Your task to perform on an android device: I want to use the PlantIN app to identify the plant by taking a picture of it and finding out what species it is.
Image 0: 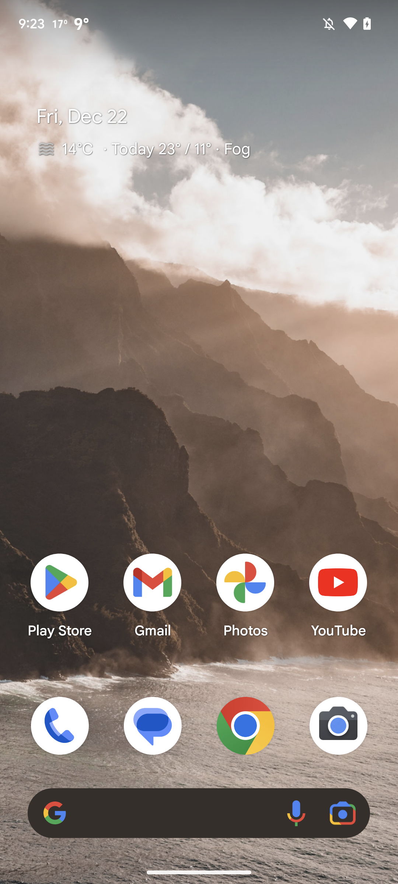
Open PlantIN app
Step 0: open app "PlantIn"
Image 1: 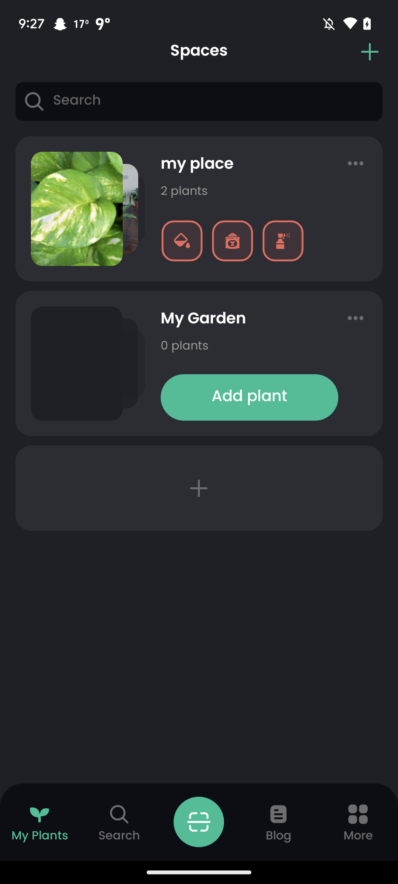
Click on scan icon at the bottom of the screen
Step 1: click (199, 822)
Image 2: 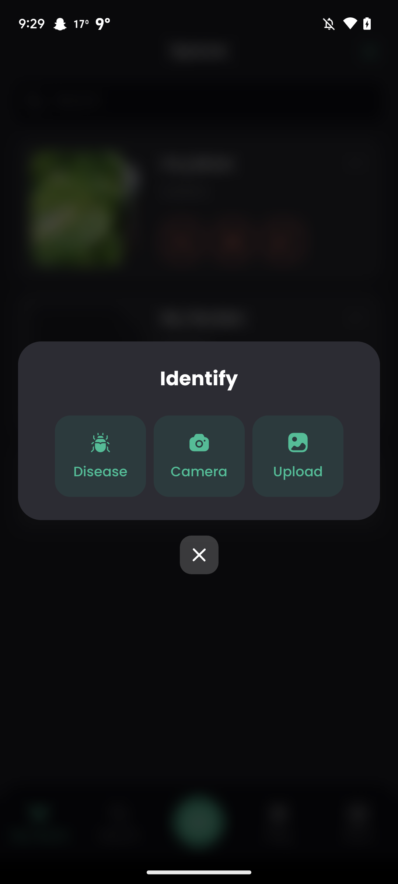
Click on Upload option 
Step 2: click (298, 453)
Image 3: 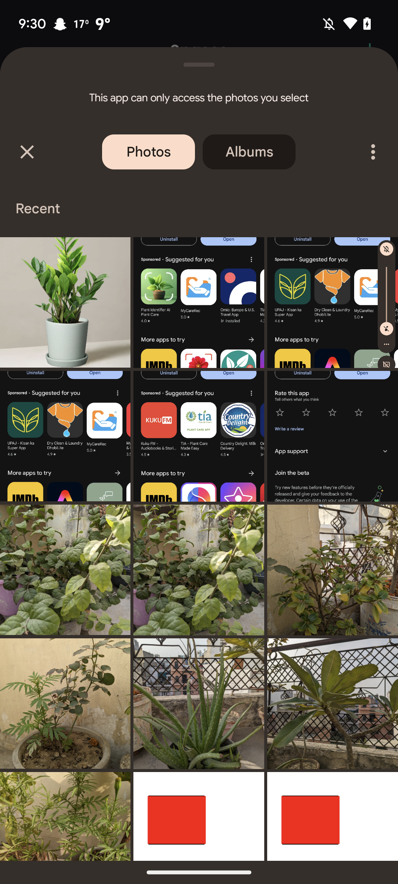
Click on first image
Step 3: click (65, 302)
Image 4: 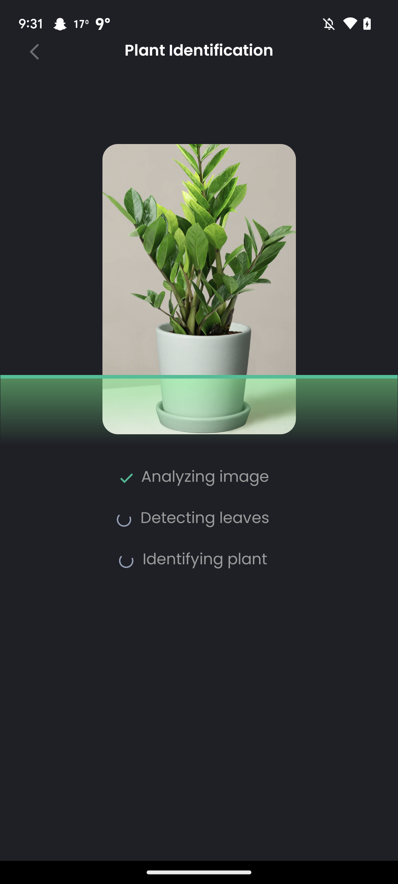
Click on first image
Step 4: wait
Image 5: 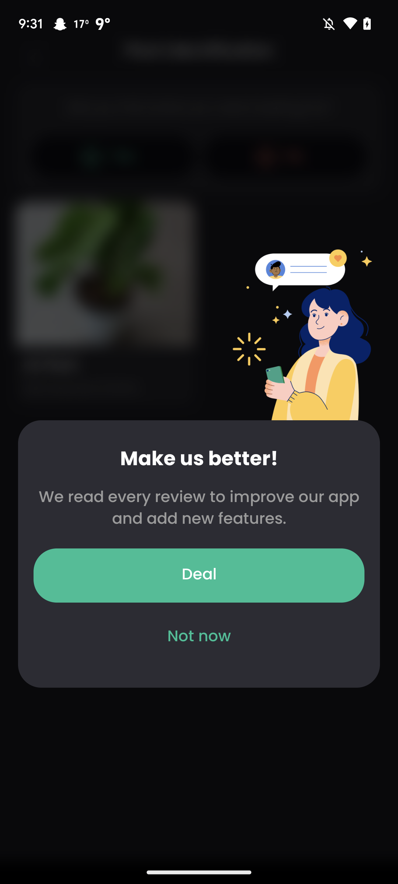
Click on first image
Step 5: wait